Your task to perform on an android device: Play a short video of the cure named Friday I'm in Love by NextToAwesomeMusic3589 on the YouTube app.
Image 0: 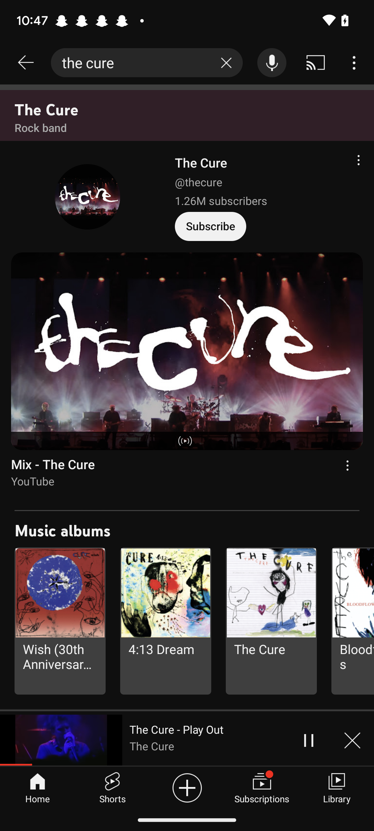
Scroll down at the top of the screen.
Step 0: scroll up
Image 1: 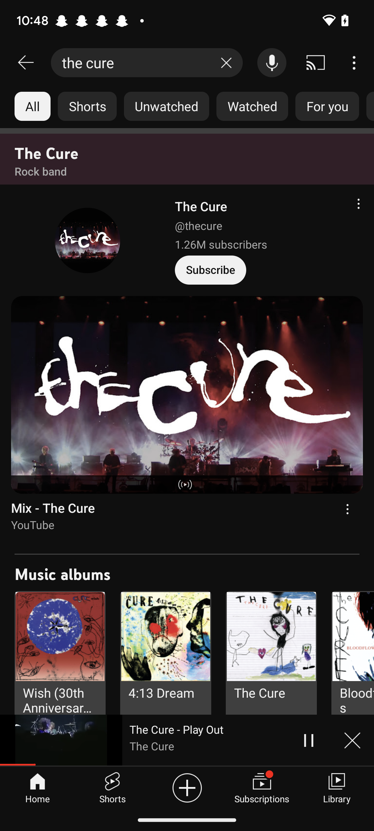
Click on Shorts at the top left side of the screen.
Step 1: click (87, 106)
Image 2: 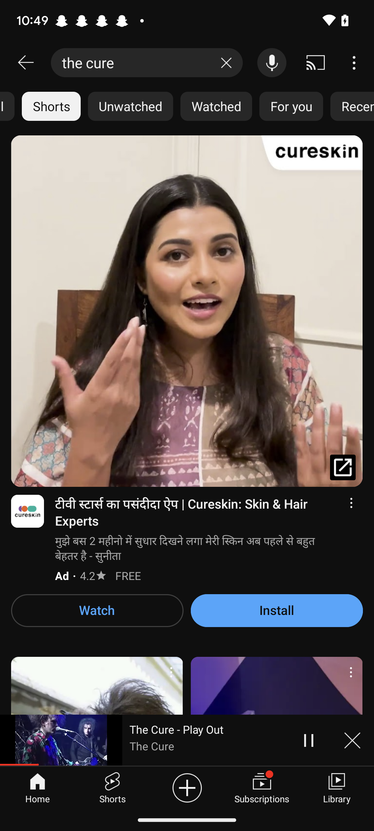
Scroll up
Step 2: scroll down
Image 3: 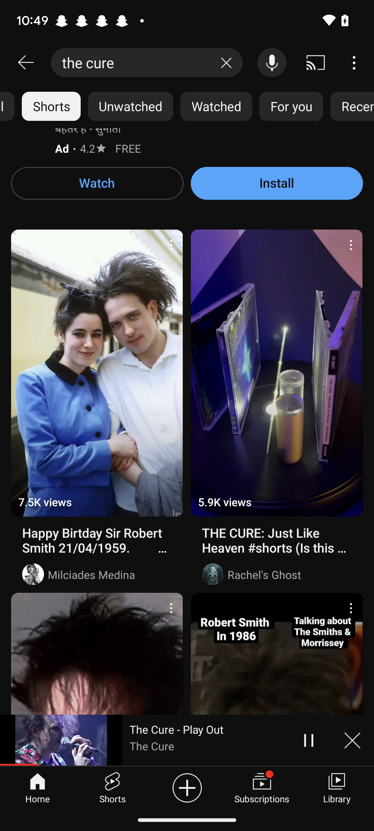
Scroll up
Step 3: scroll down
Image 4: 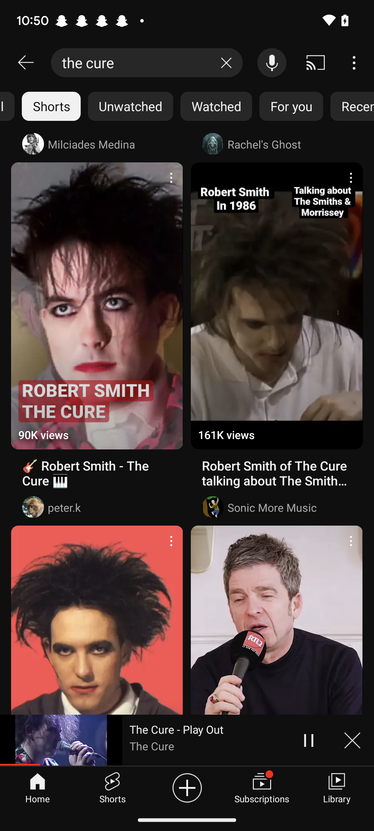
Scroll up
Step 4: scroll down
Image 5: 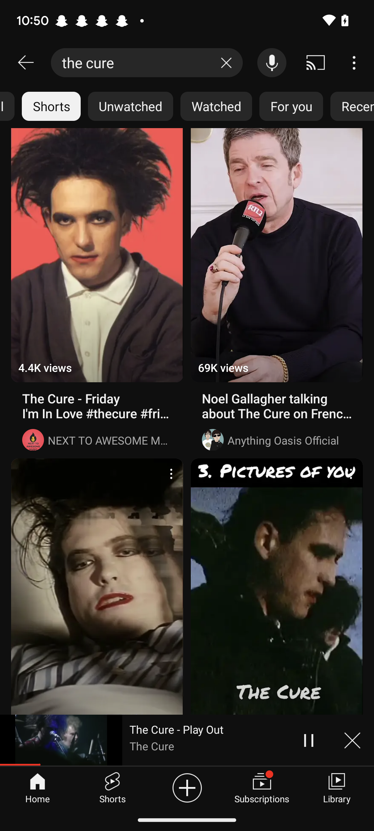
Click on first video on the left side of the screen
Step 5: click (97, 293)